Your task to perform on an android device: Deutsches Museum is my favorite place, and I love to visit it. I decided to make a plan to go there, so search for a route from Amselweg 27, Ulm, to Deutsches Museum in the Maps app.
Image 0: 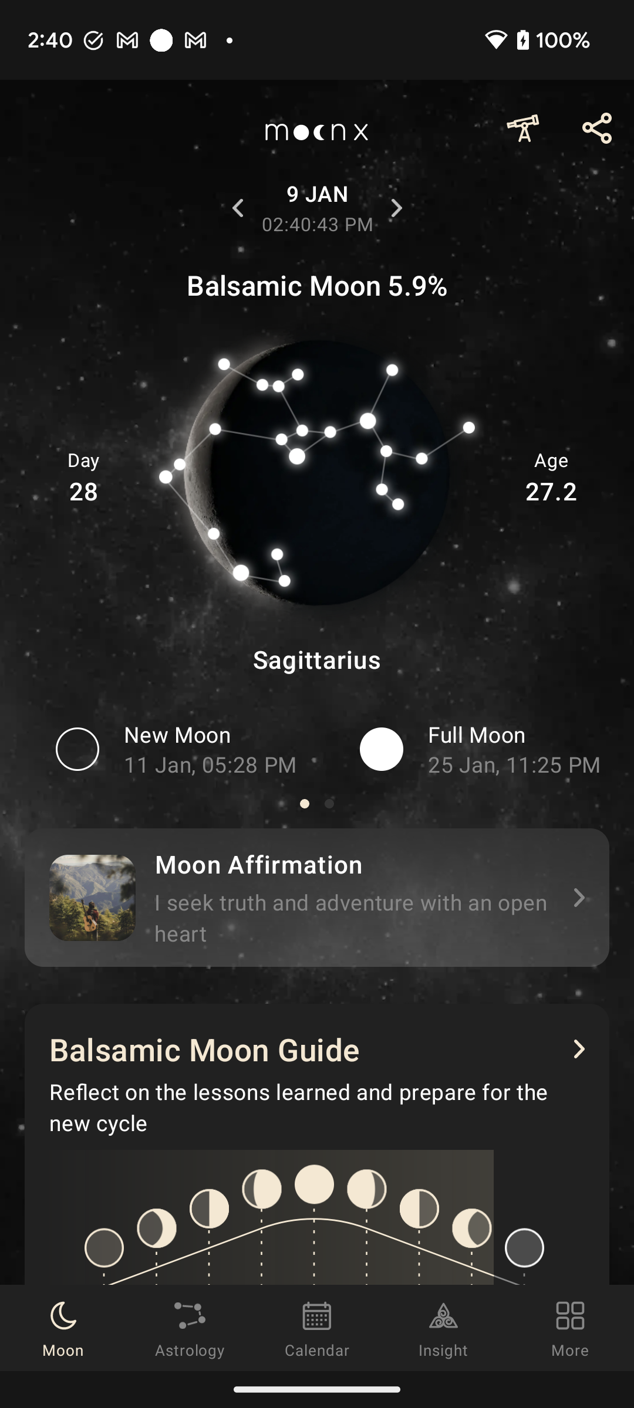
Open the Maps app.
Step 0: open app "Maps"
Image 2: 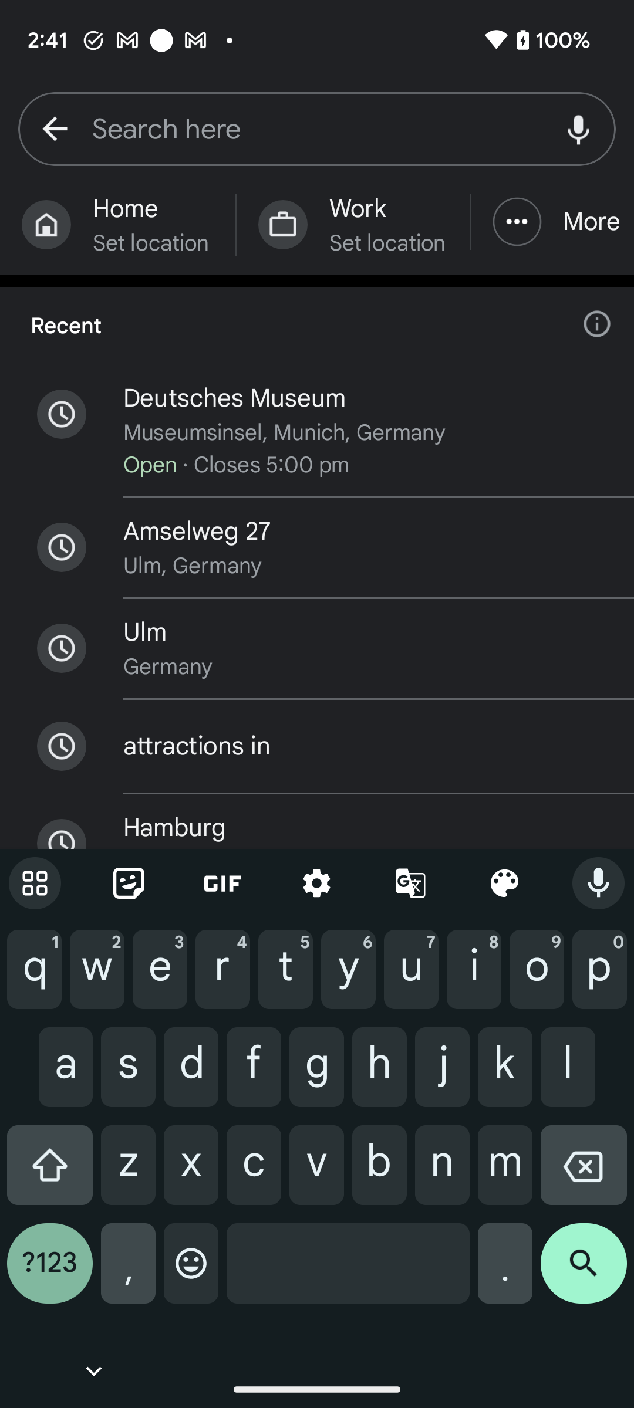
Type Amselweg 27, Ulm to Deutsches Museum in the search bar to search for a route.
Step 2: type "Amselweg 27, Ulm, to Deutsches Museum"
Image 3: 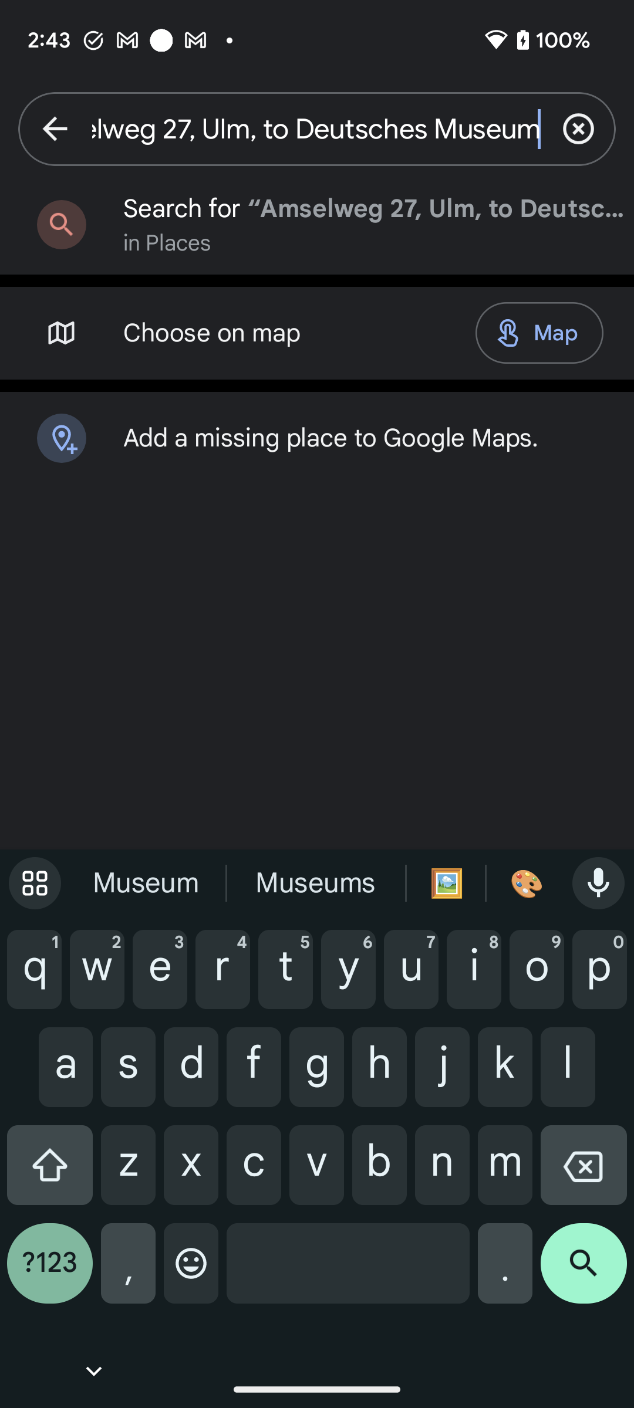
Click on the search icon at the bottom right corner of the screen to view the search result.
Step 3: click (584, 1272)
Image 4: 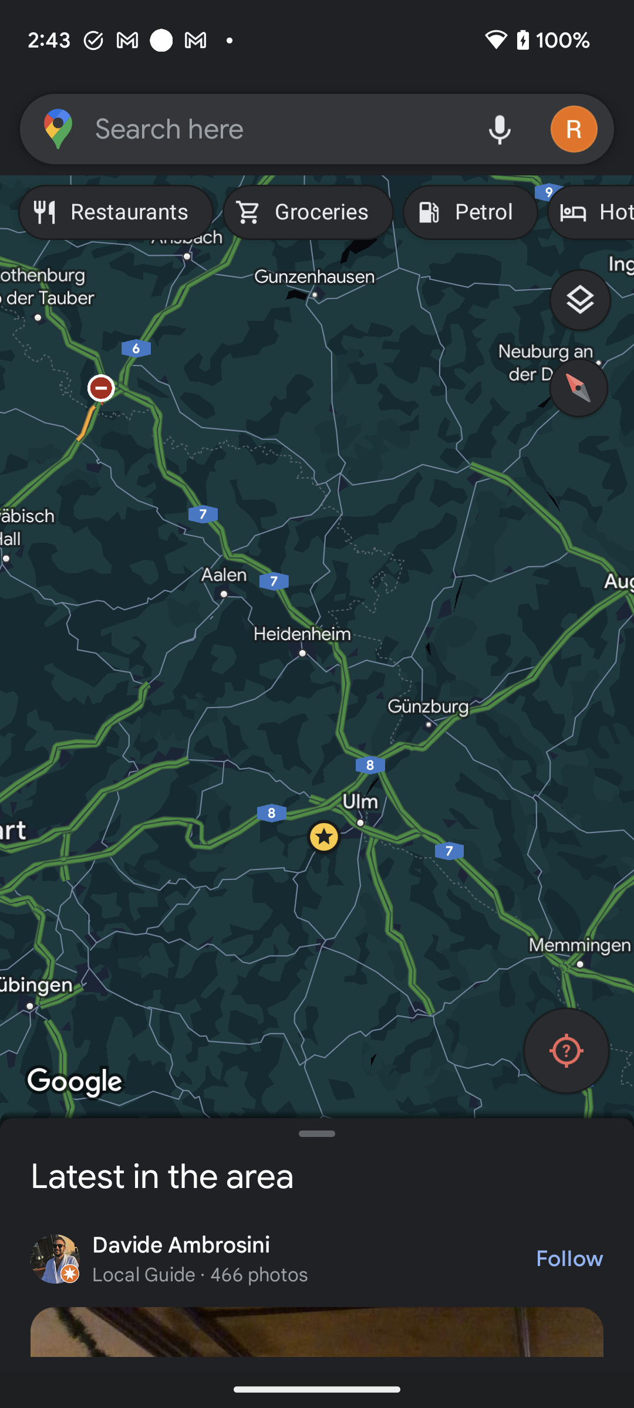
Click on the search icon at the bottom right corner of the screen to view the search result.
Step 4: wait